Your task to perform on an android device: Choose "Hearty Red Rose flowers" on the Flower Aura app.
Image 0: 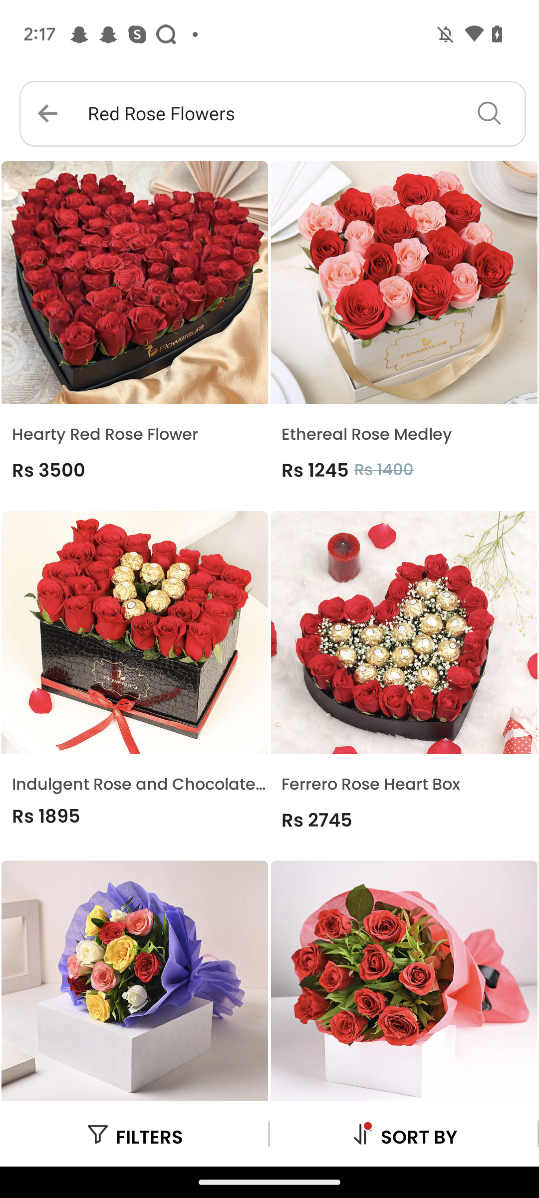
Click on the image of "Hearty Red Rose flowers" on the left side in the First row.
Step 0: click (189, 302)